Your task to perform on an android device: Open the Spinny app & search the car Honda City model 2013
Image 0: 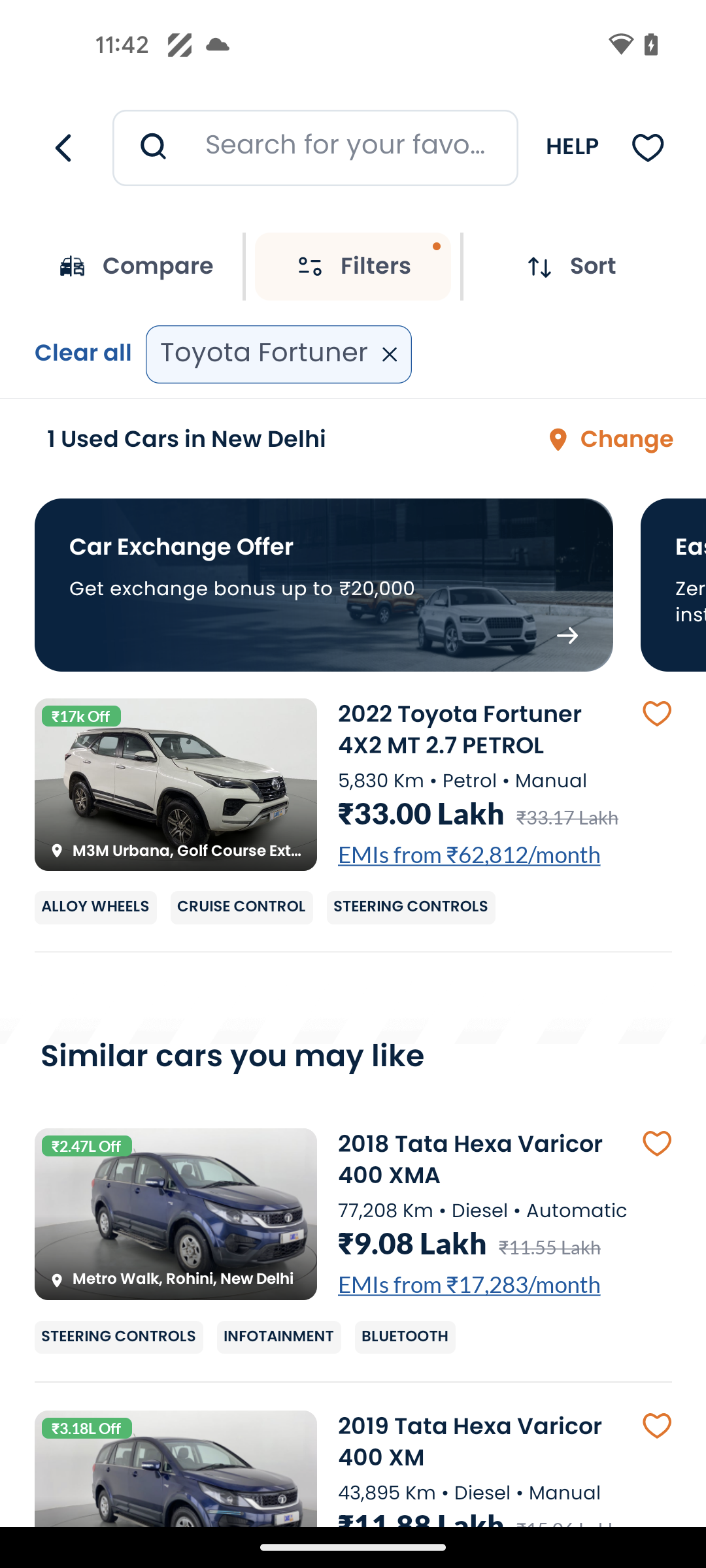
open the Spinny app
Step 0: open app "Spinny"
Image 1: 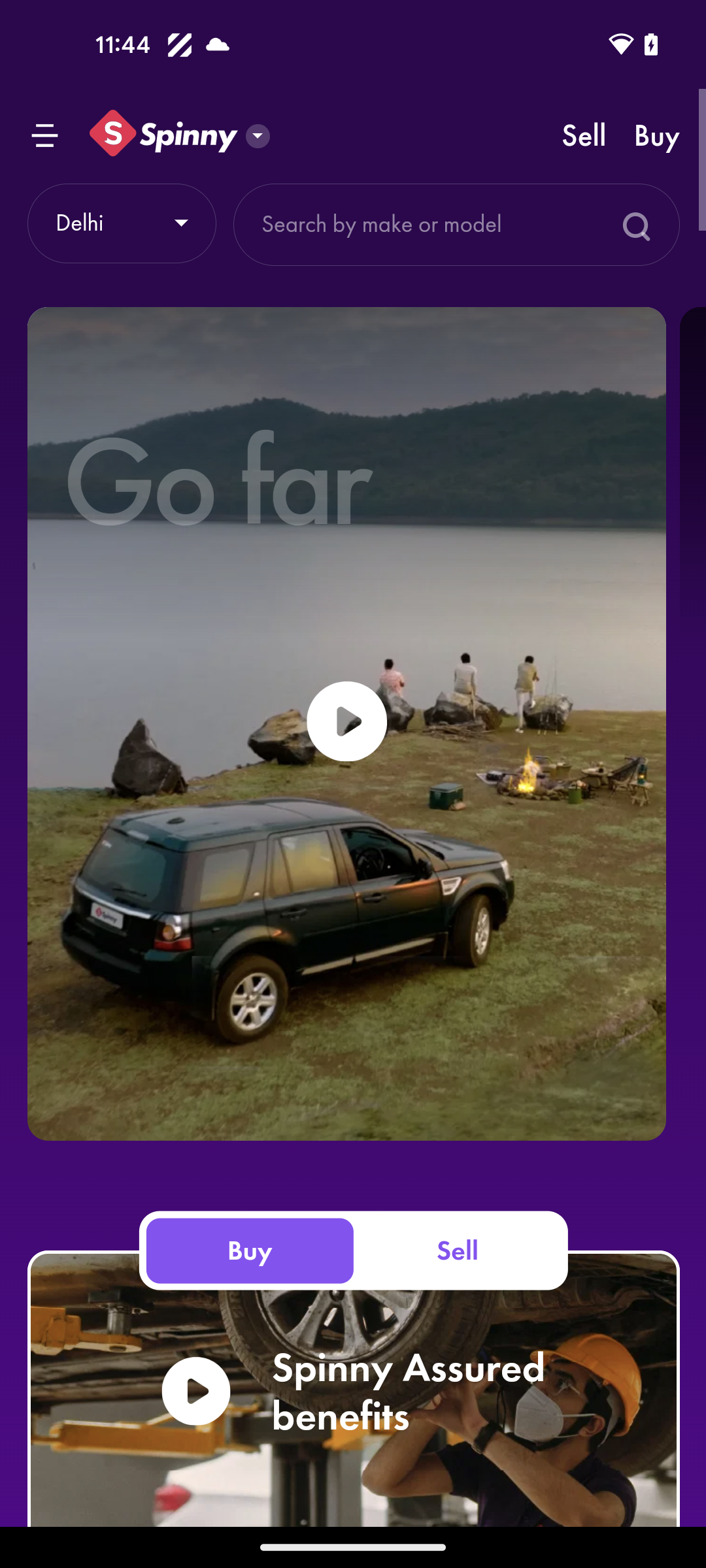
click on the search bar at the top of the screen
Step 1: click (509, 235)
Image 2: 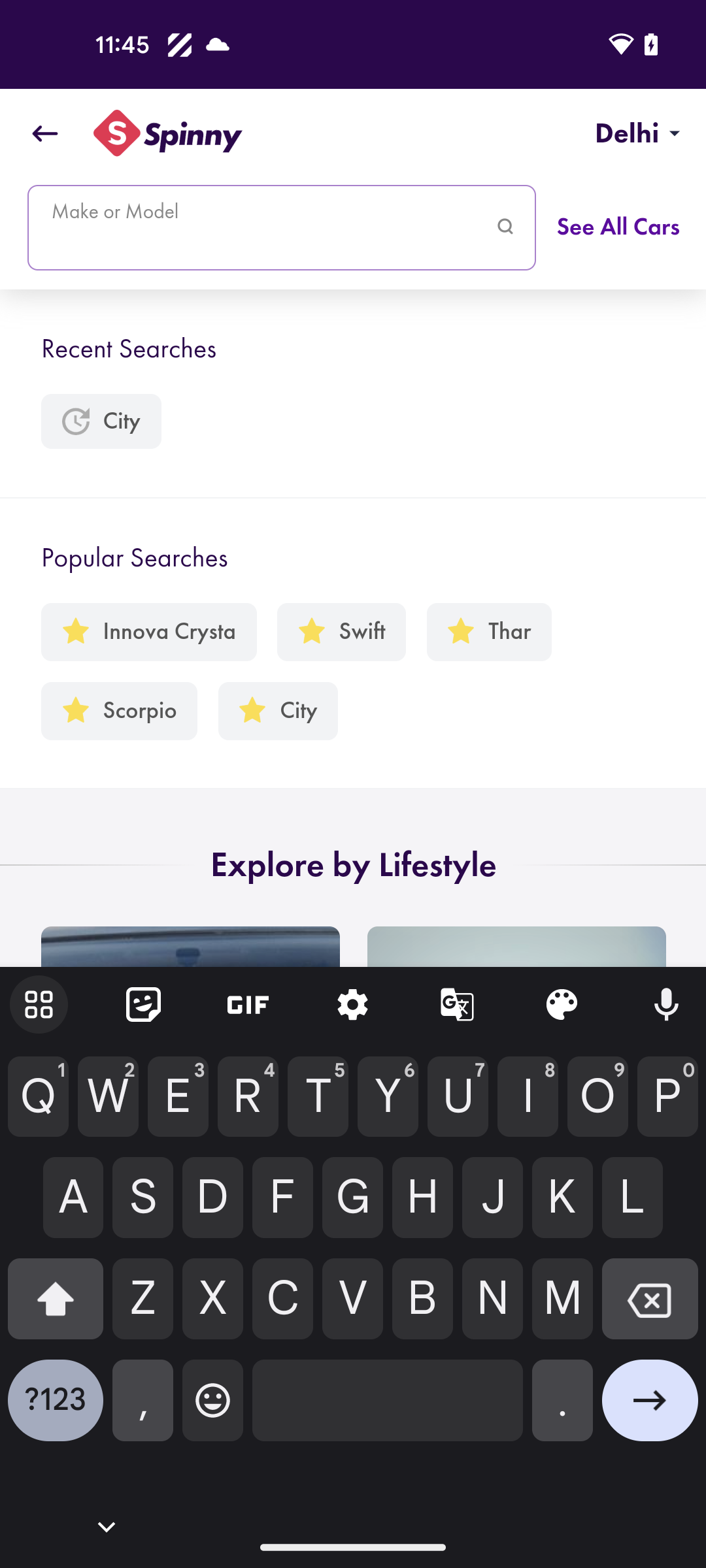
enter the car name Honda City 2013
Step 2: type "Honda City 2013"
Image 3: 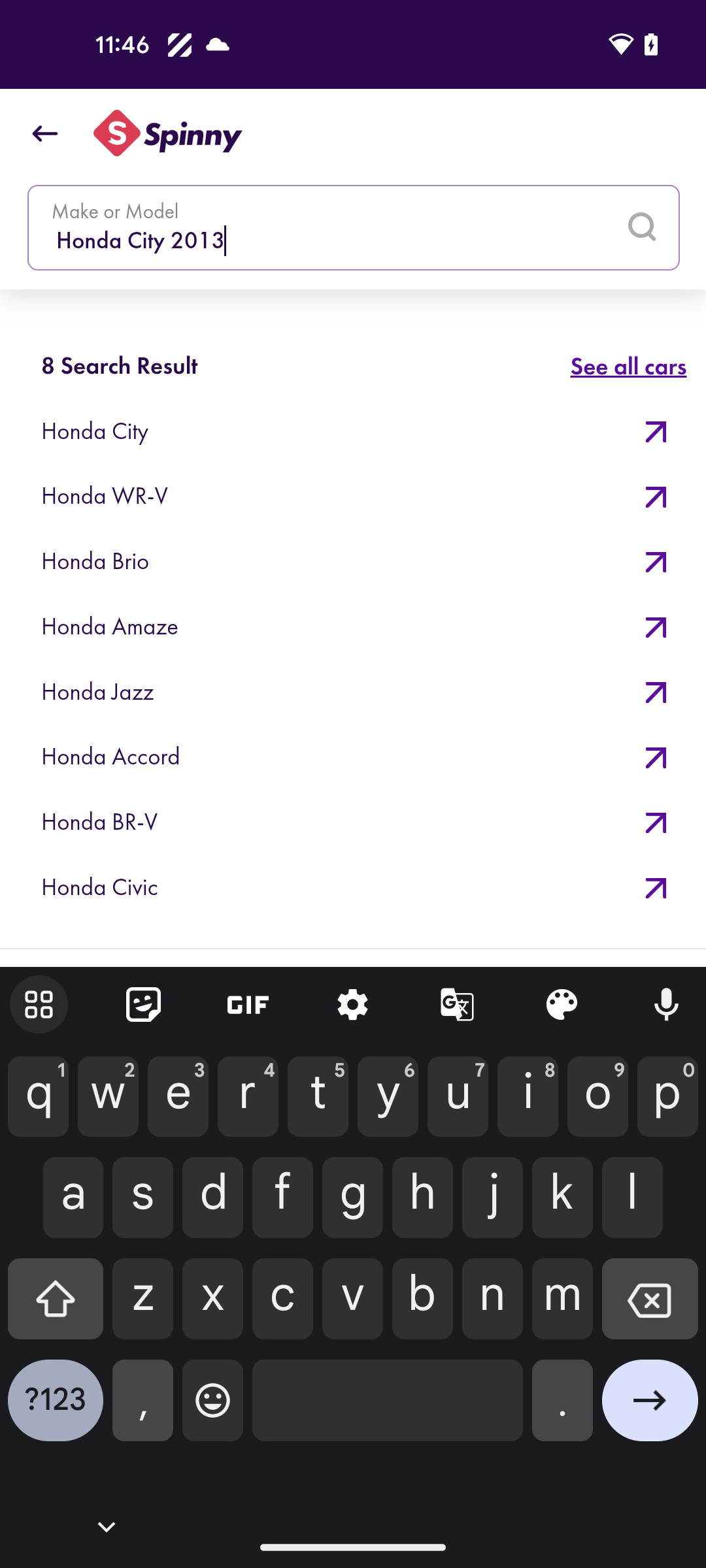
click on Go arrow icon at the bottom right corner of the screen
Step 3: click (650, 1410)
Image 4: 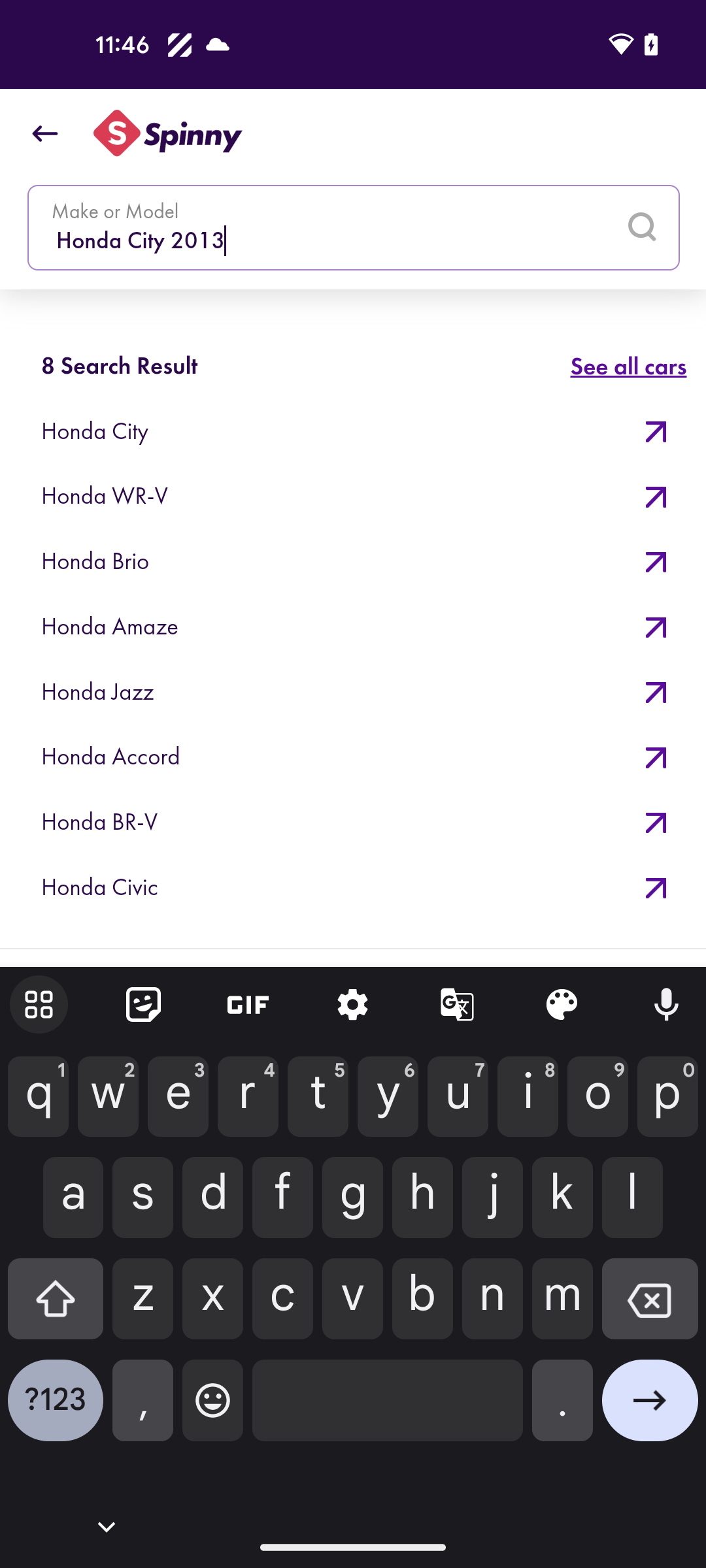
click on Go arrow icon at the bottom right corner of the screen
Step 4: click (650, 1410)
Image 5: 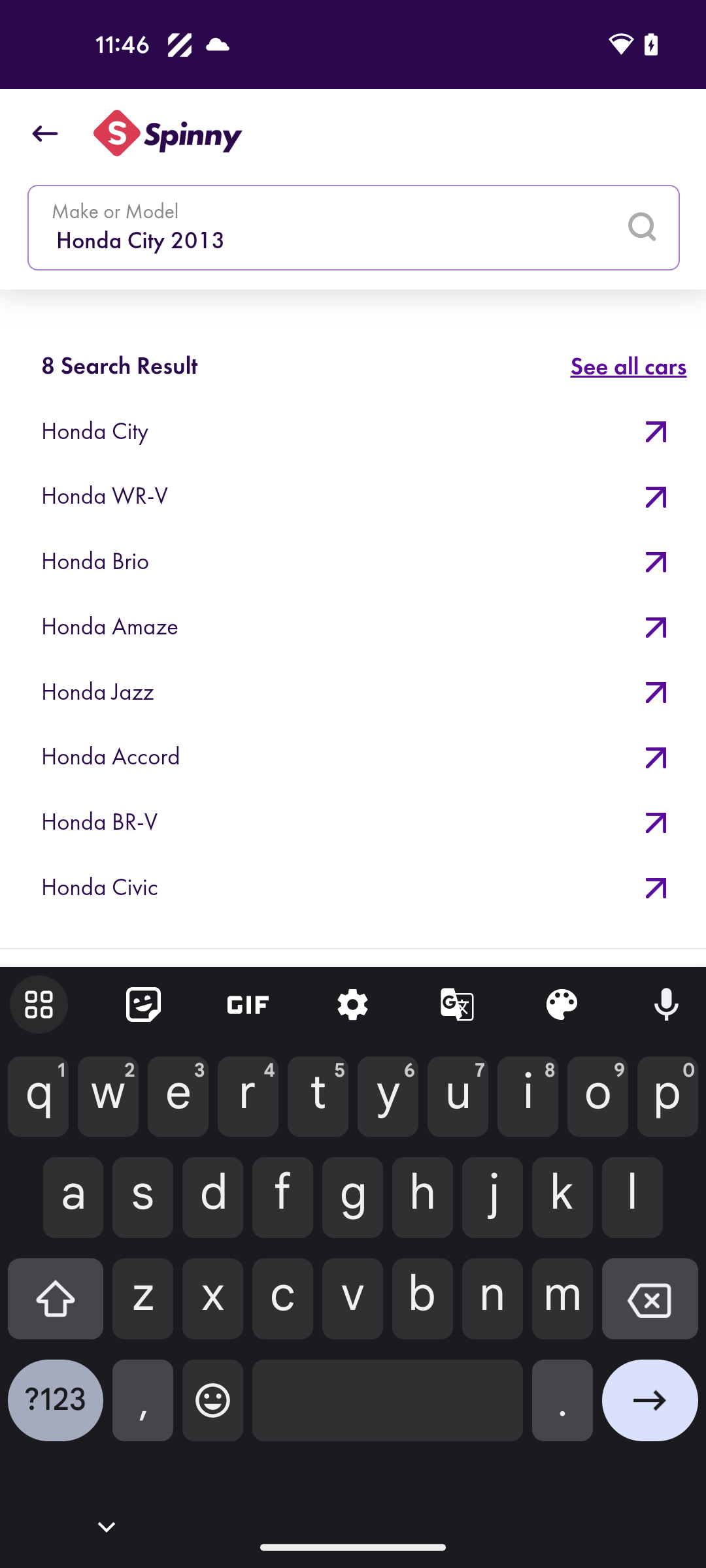
select the first suggestion Honda City
Step 5: click (121, 436)
Image 6: 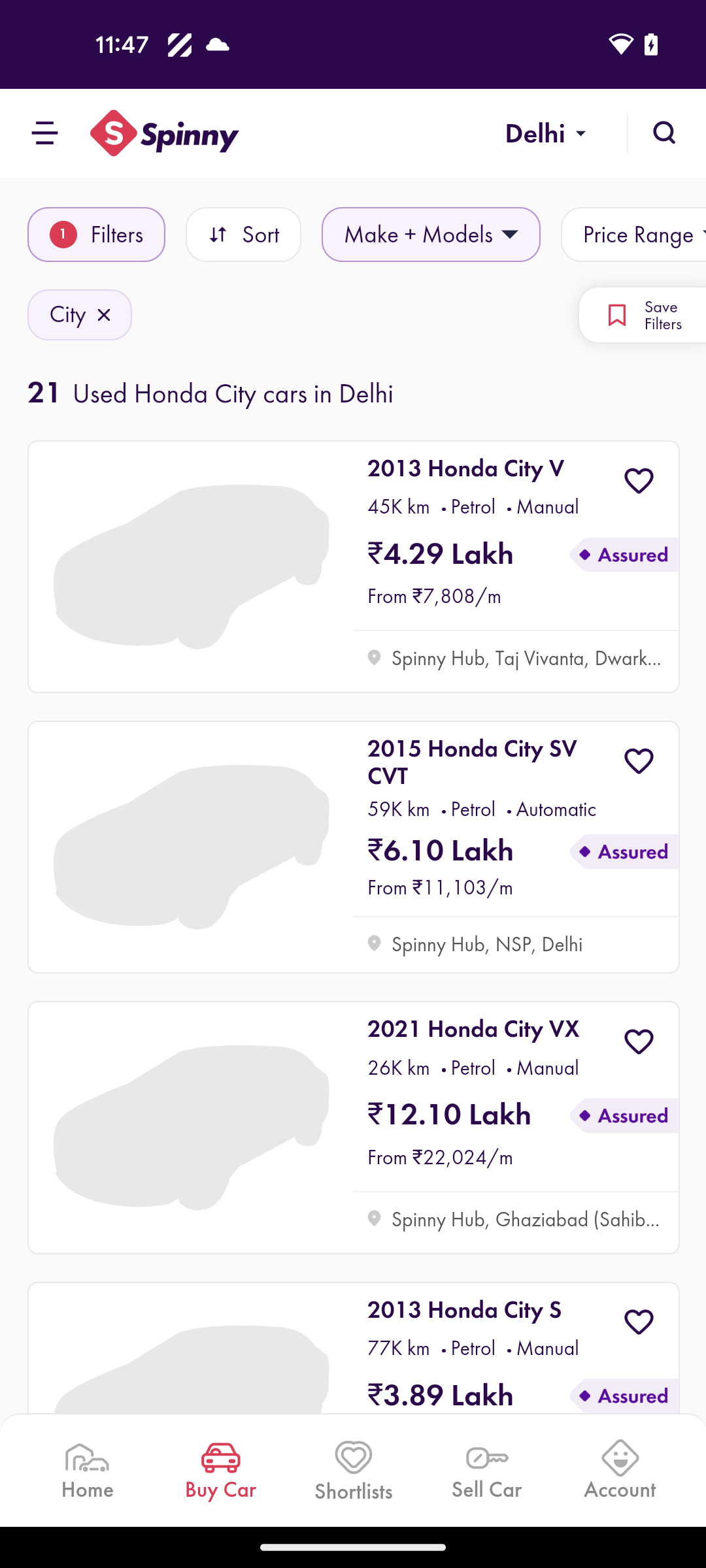
select the first suggestion Honda City
Step 6: wait